Your task to perform on an android device: Show me the Reviews of other customers of the APPLE iphone 14(BLUE,128GB) on the Flipkart app.
Image 0: 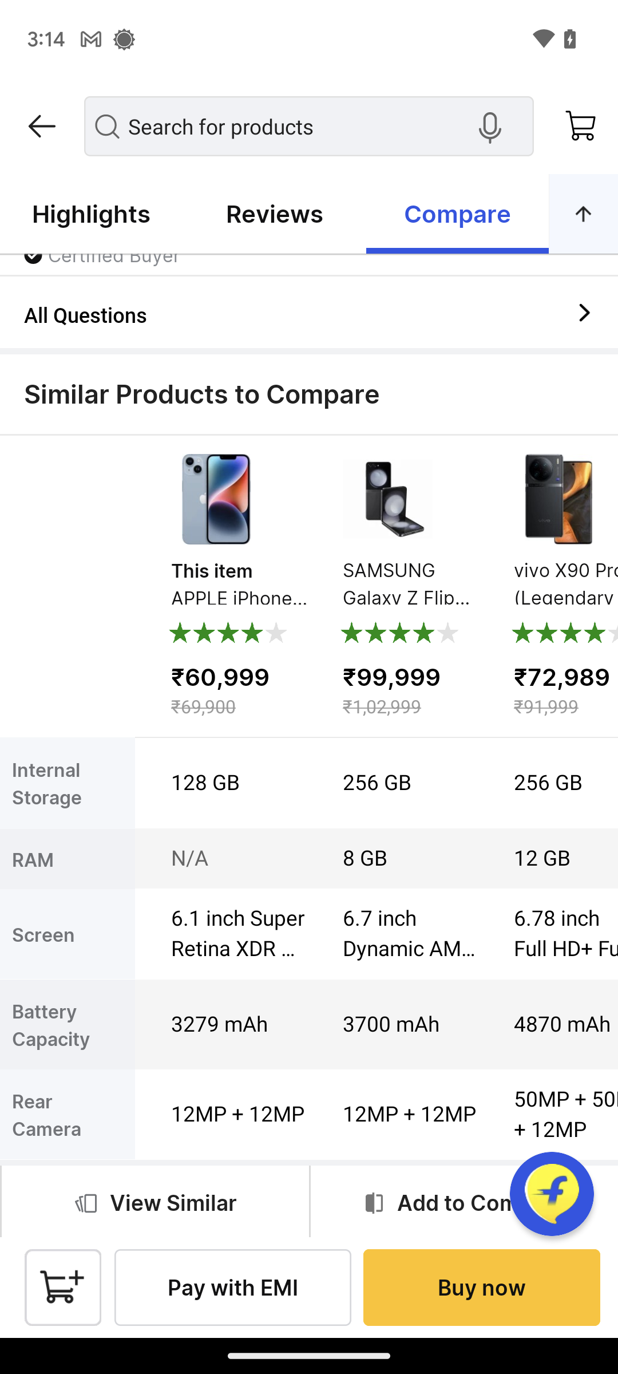
Click on the Reviews tab at the top of the screen.
Step 0: click (284, 205)
Image 1: 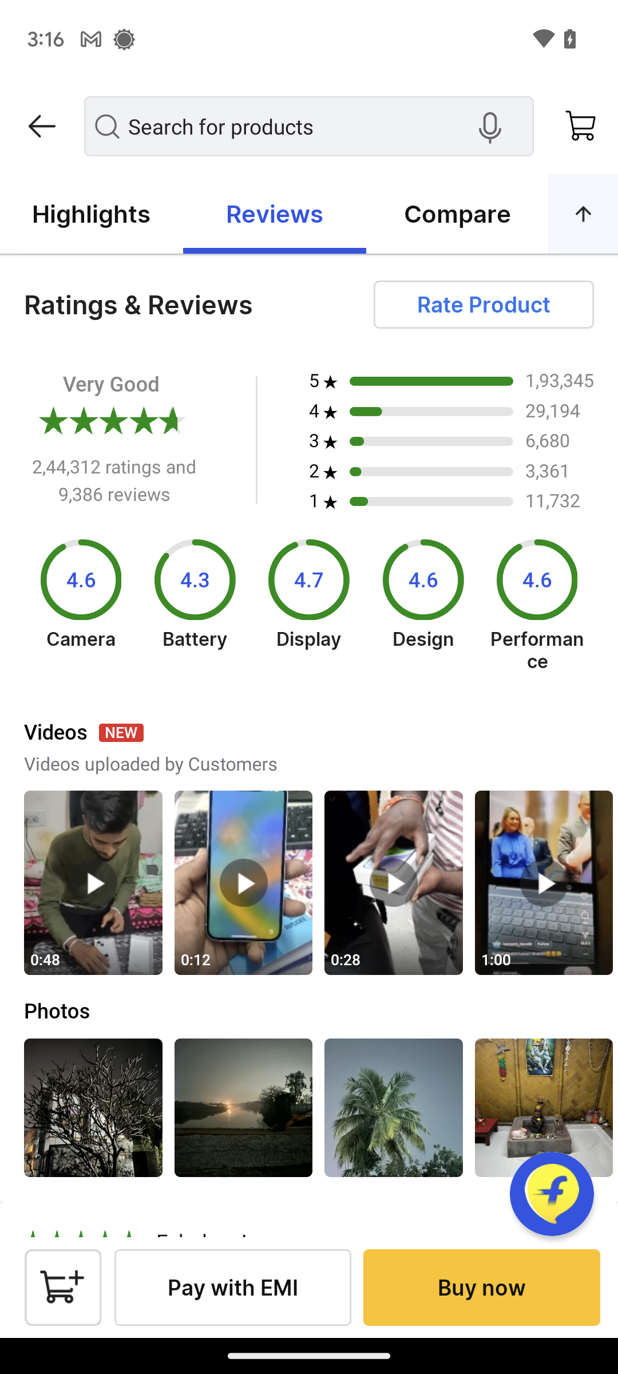
Click on the Reviews tab at the top of the screen.
Step 1: wait